Your task to perform on an android device: I am looking forward to having a used car for myself. Search for a used car in the cars24 app.
Image 1: 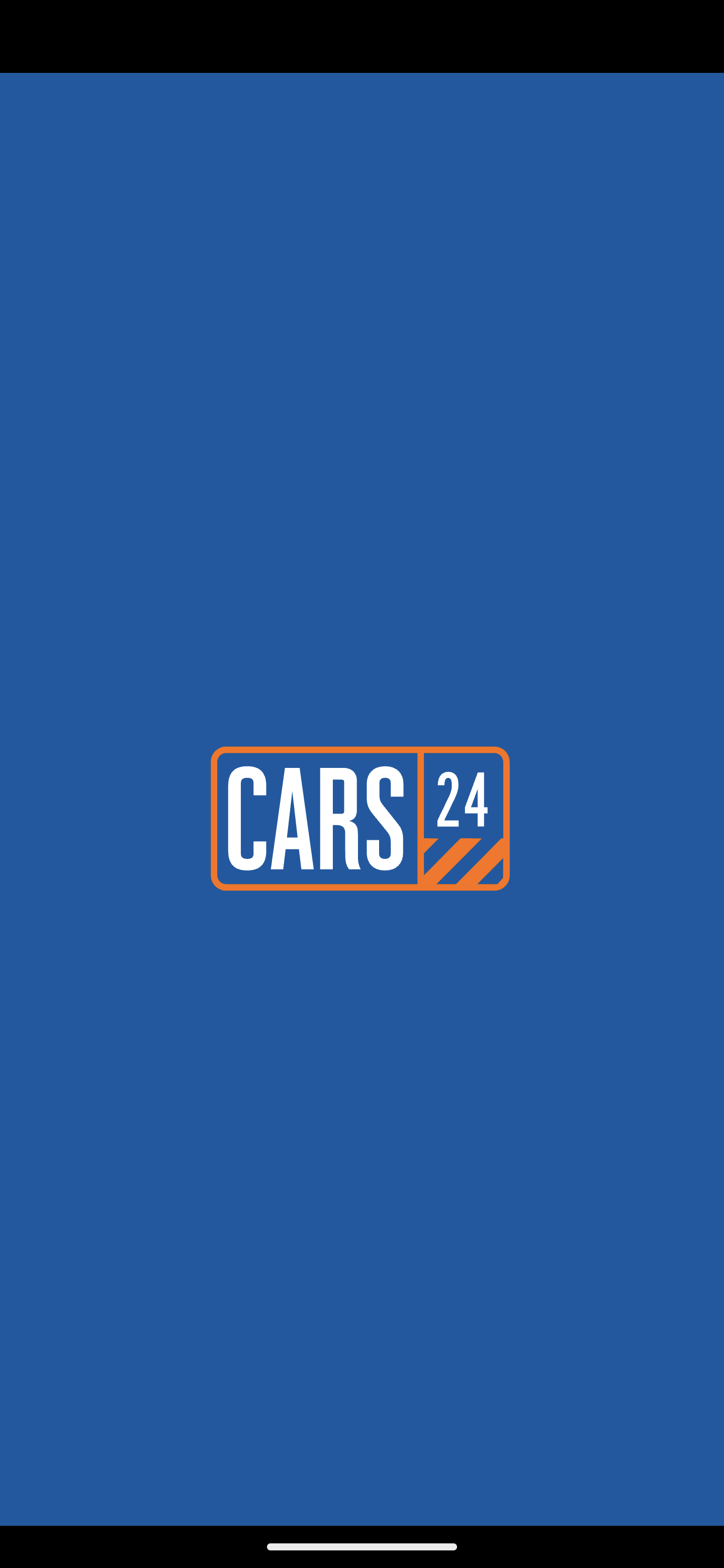
Open Cars24 app
Step 1: wait
Image 2: 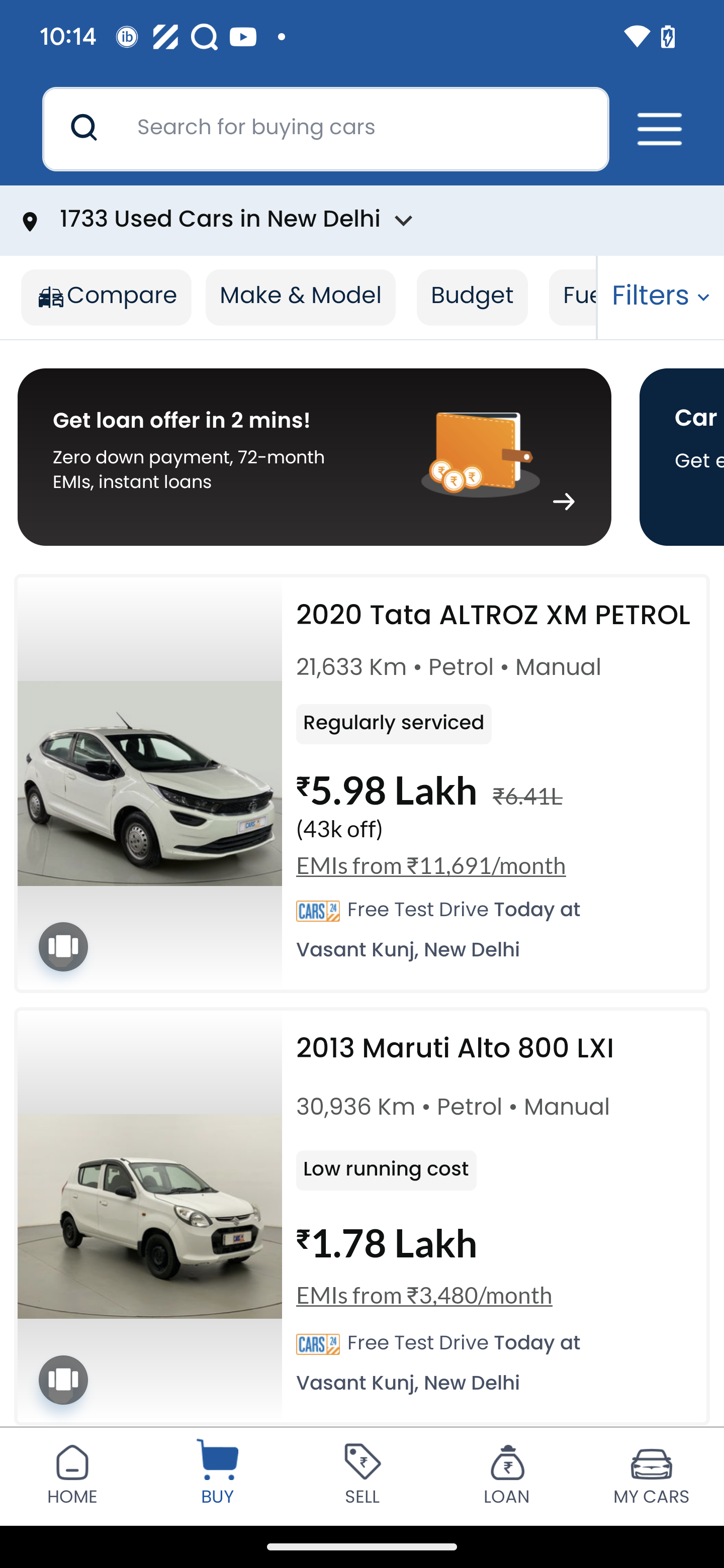
Click on the search tab 
Step 2: click (361, 129)
Image 3: 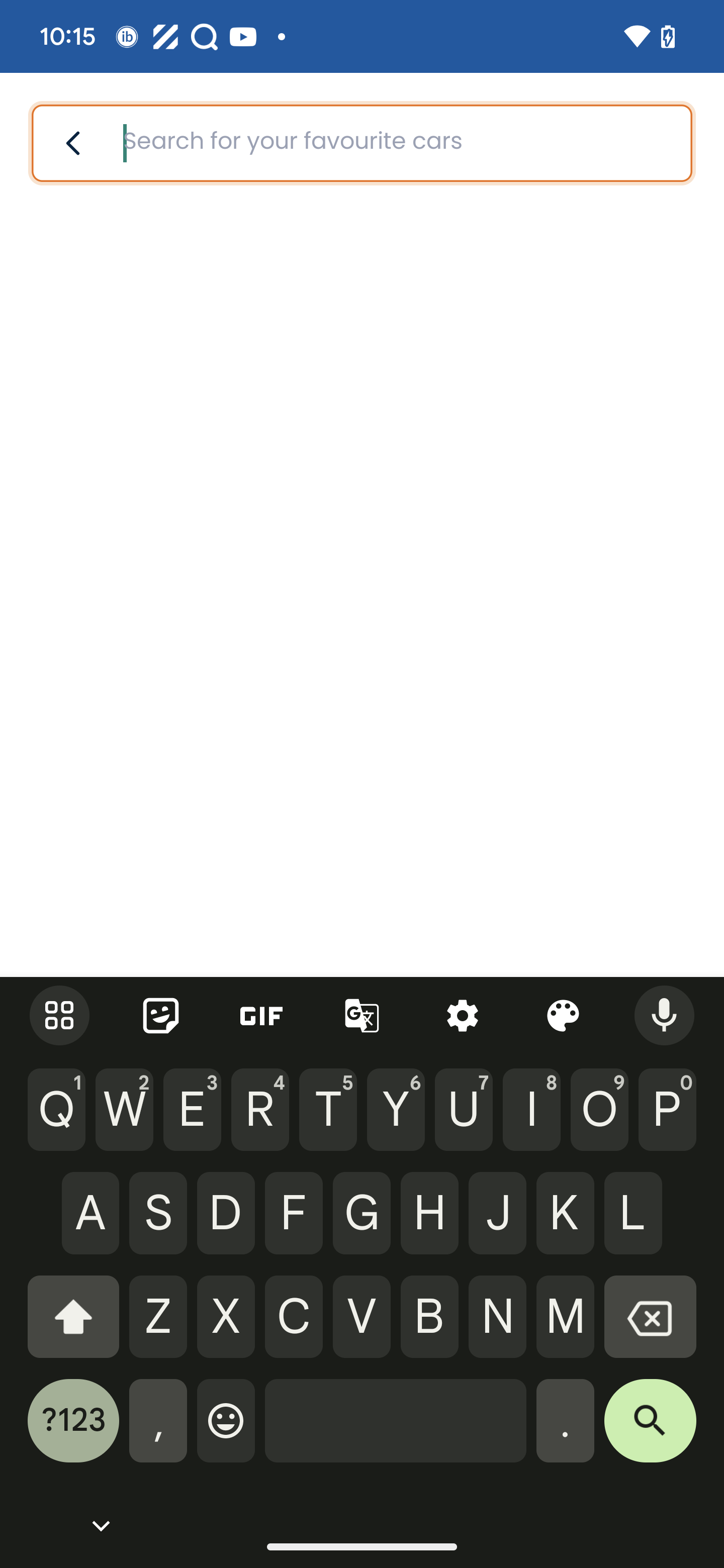
Type Suv in the search tab
Step 3: type "Suv"
Image 4: 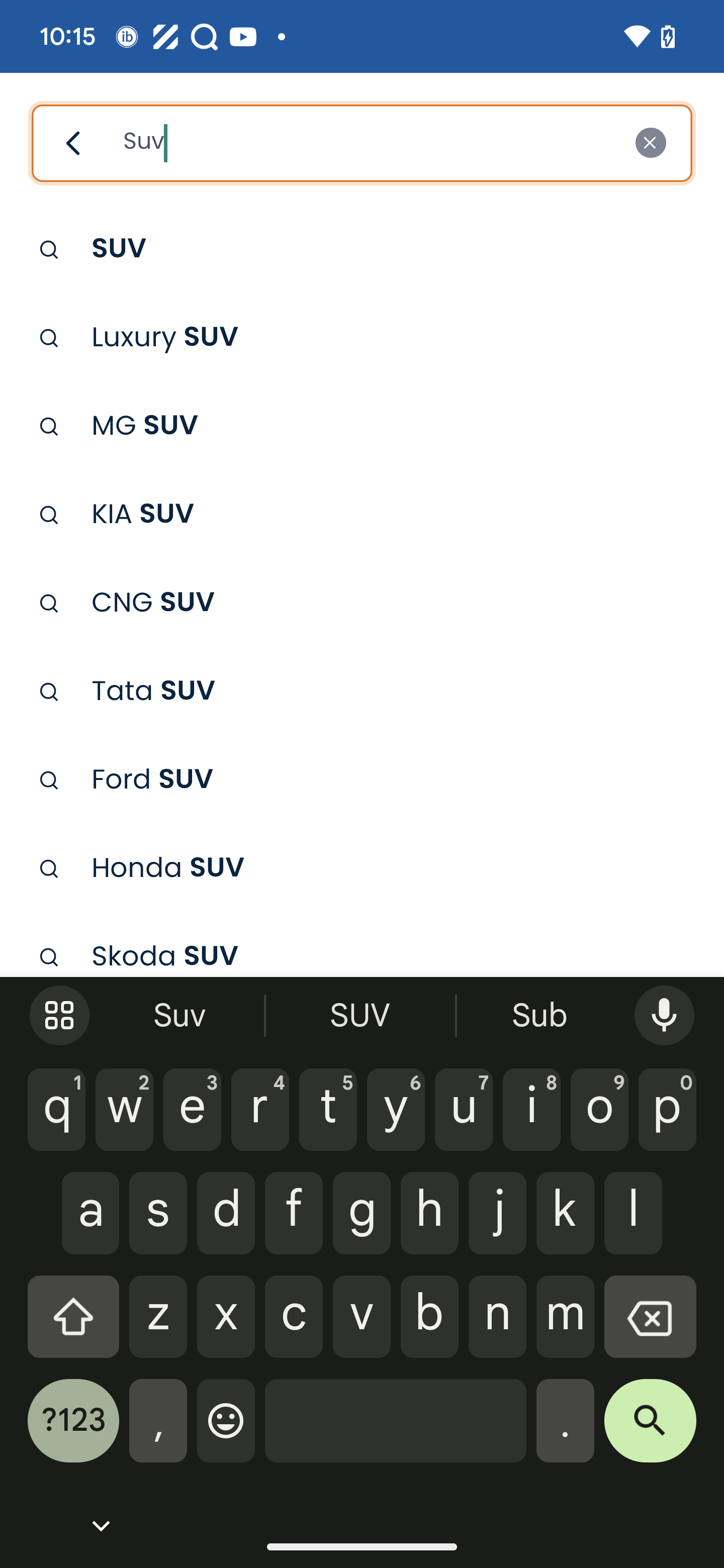
Click on the first suggestion
Step 4: click (119, 251)